Your task to perform on an android device: I would like to listen to the Open ended meditation podcast as it is a fully guided meditation podcast in the Calm app .
Image 0: 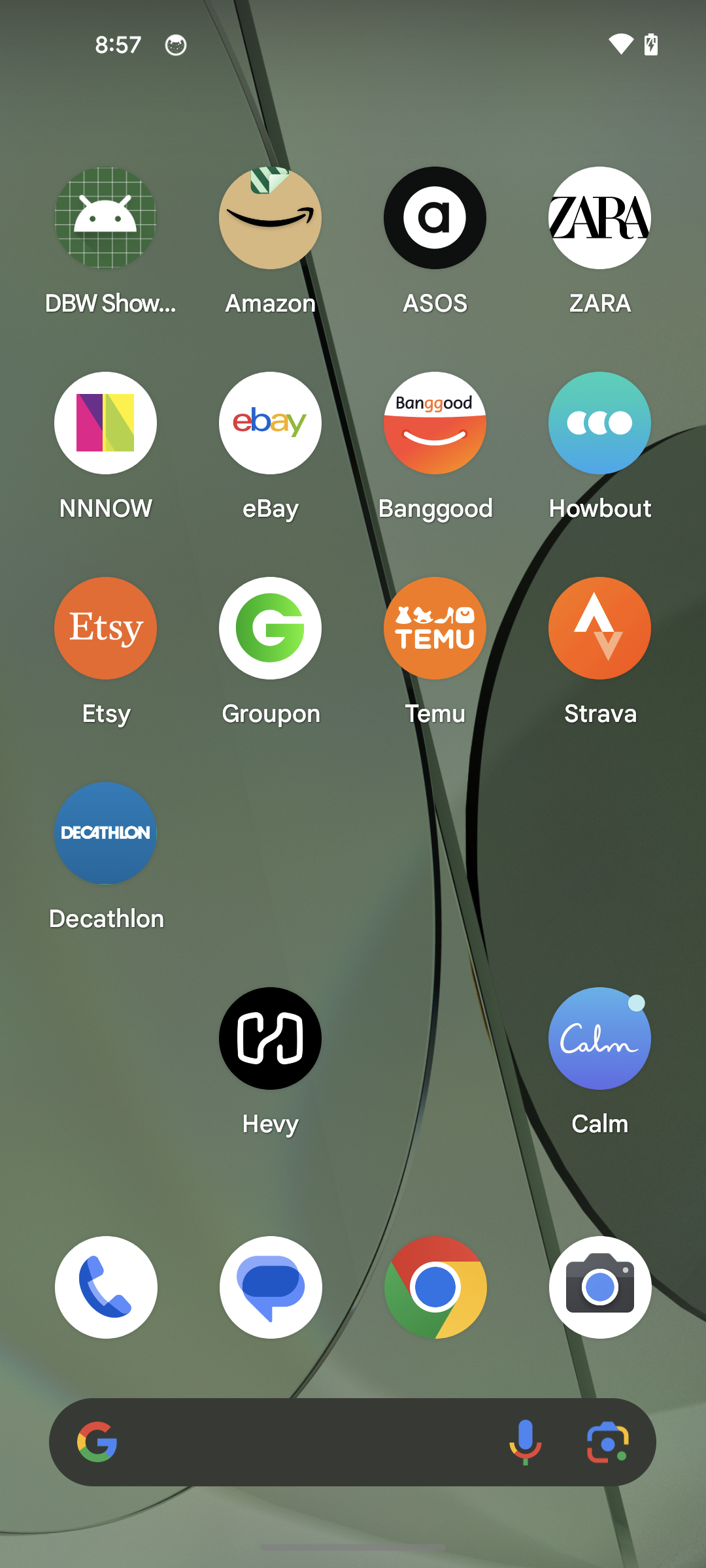
Open the Calm app
Step 0: open app "Calm"
Image 2: 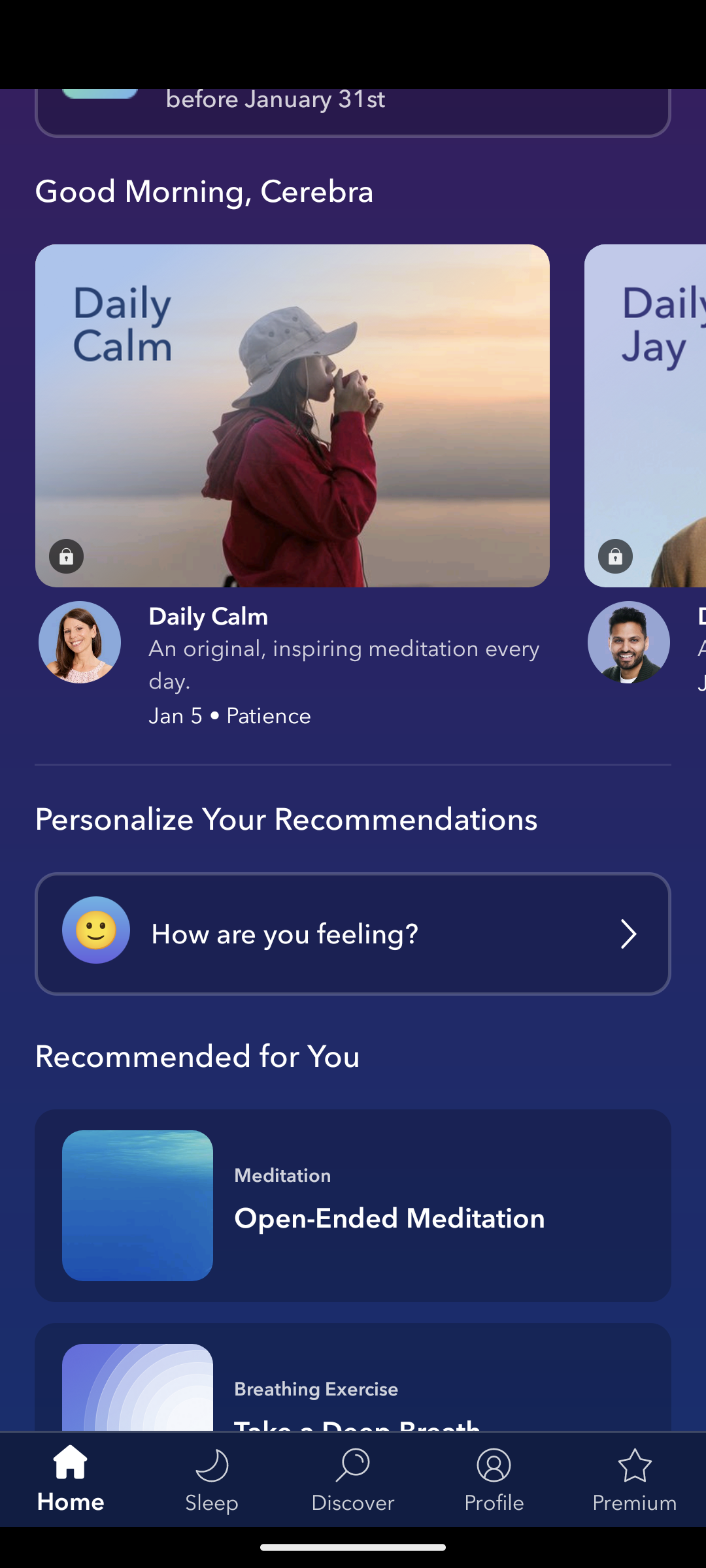
Click on the first recommended podcast
Step 2: click (318, 1235)
Image 3: 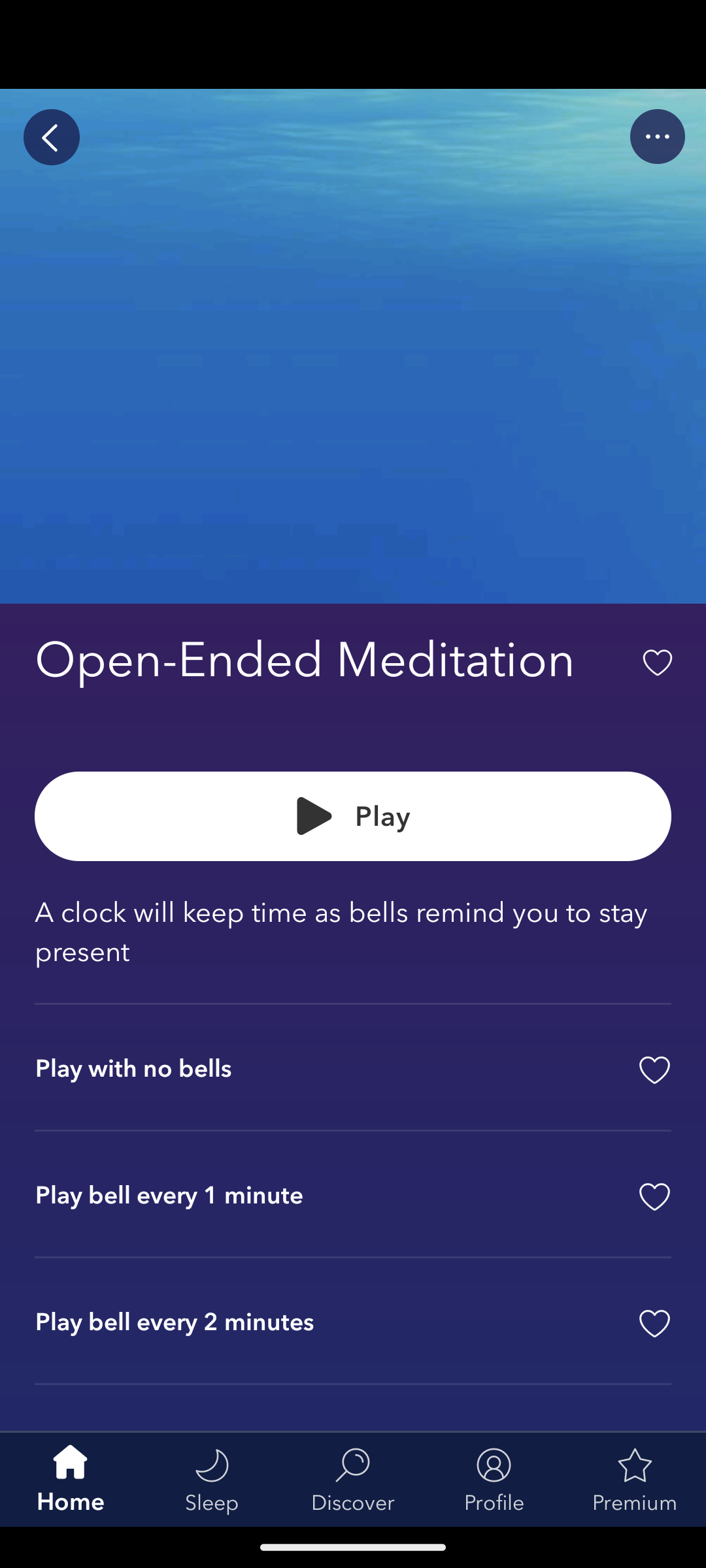
Click on the play button
Step 3: click (346, 819)
Image 4: 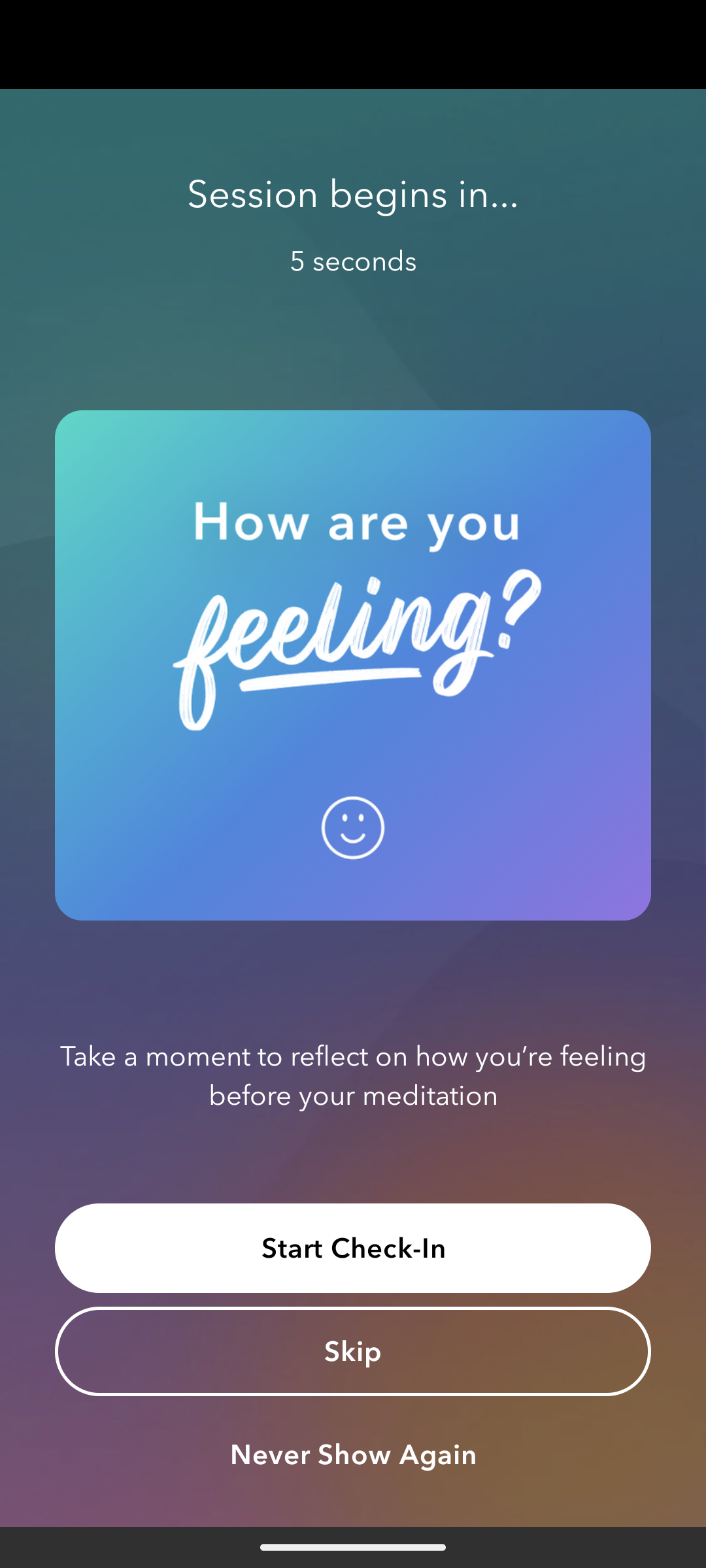
Click on the play button
Step 4: wait